Your task to perform on an android device: Search for the new laptop in the Shopsy app so that I can do office work on it.
Image 0: 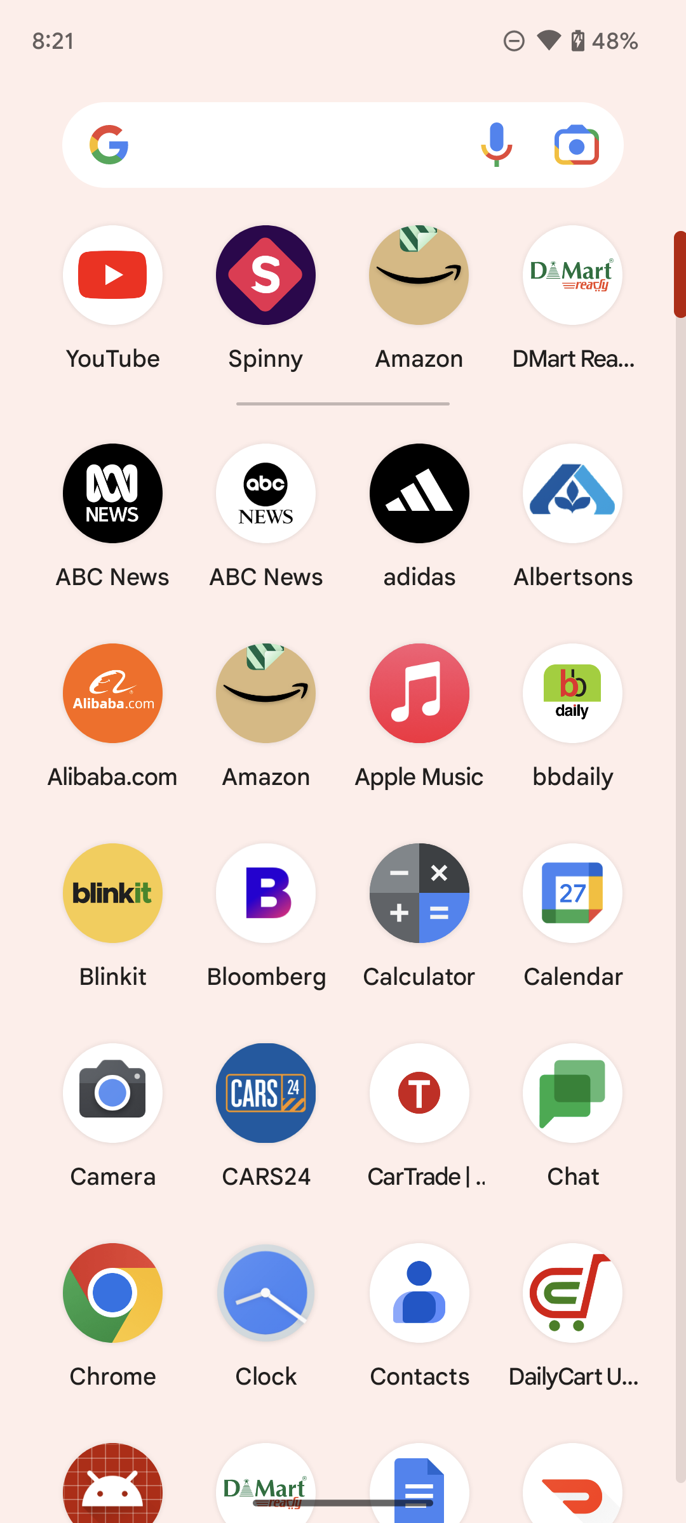
Open Shopsy app.
Step 0: open app "Shopsy"
Image 1: 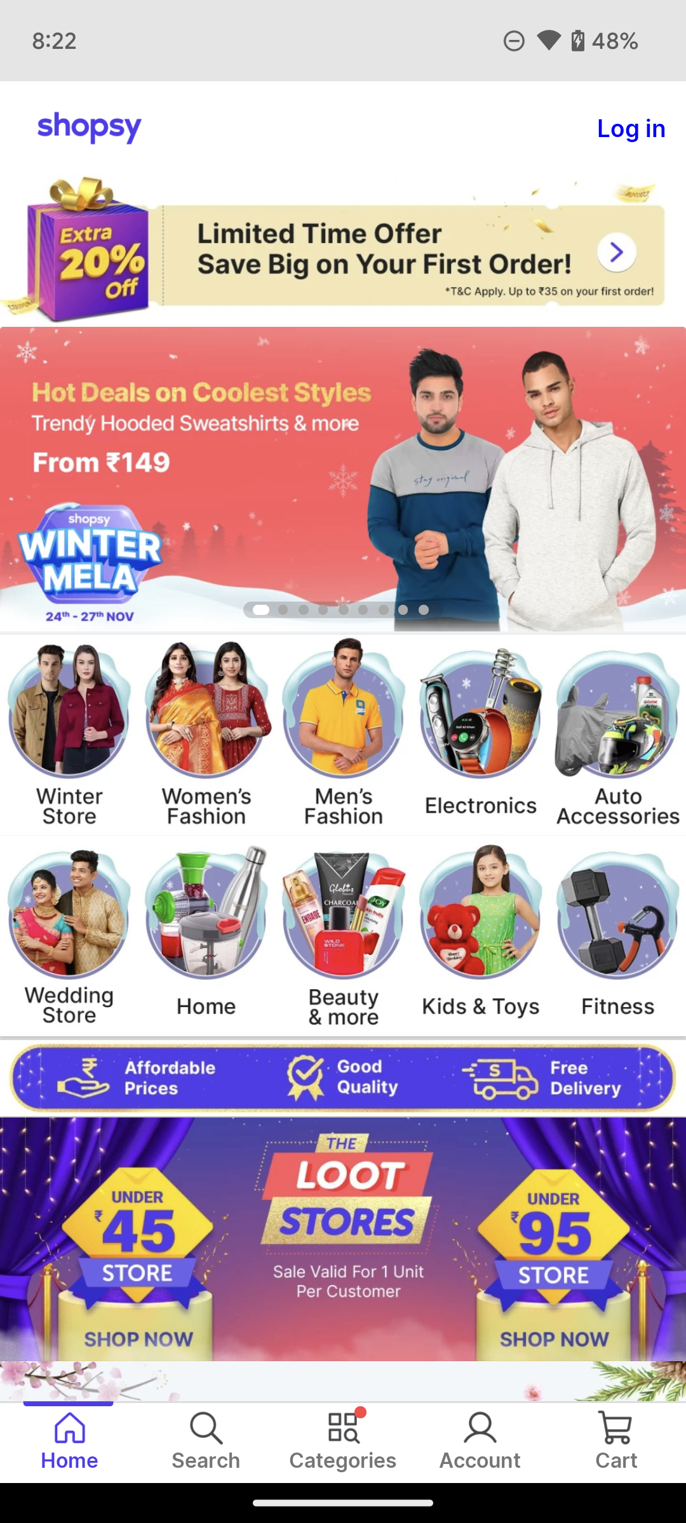
Click on the Search icon on the bottom of the screen.
Step 1: click (206, 1428)
Image 2: 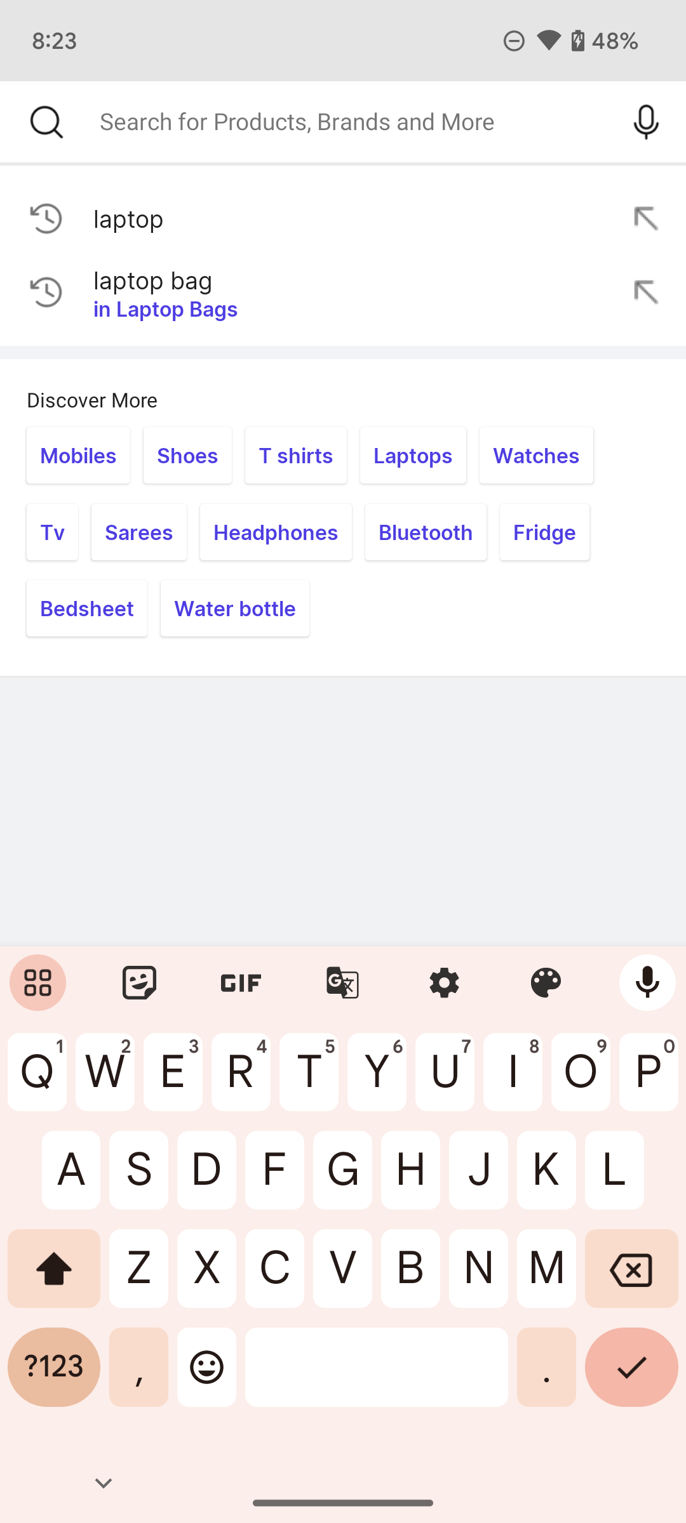
Click on the laptop option on the screen.
Step 2: click (131, 218)